Your task to perform on an android device: My son has to complete his homework for the Linear equation & Graphs chapter, and he is weak in this chapter, so help him to watch the video of this chapter on the Khan Academy app.
Image 0: 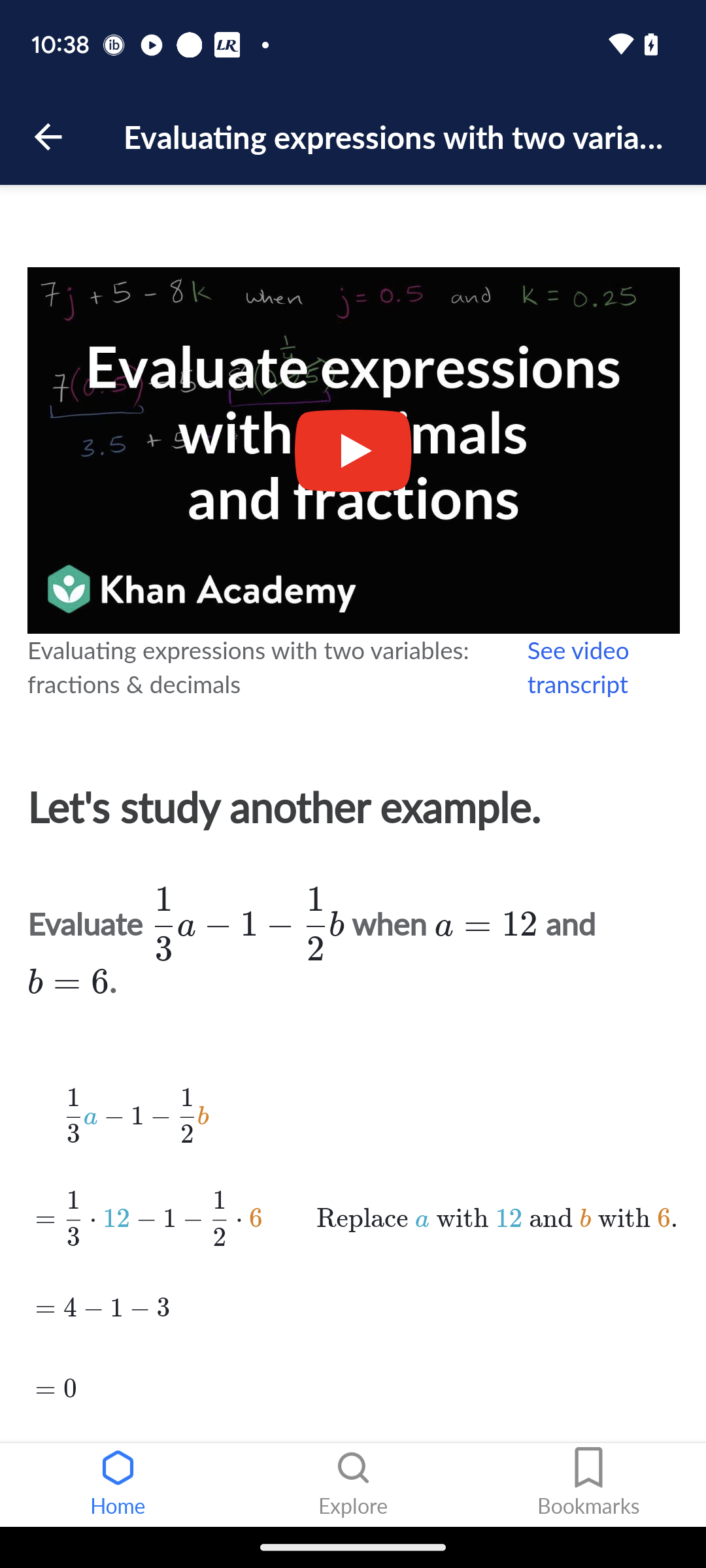
go back
Step 0: press back button
Image 1: 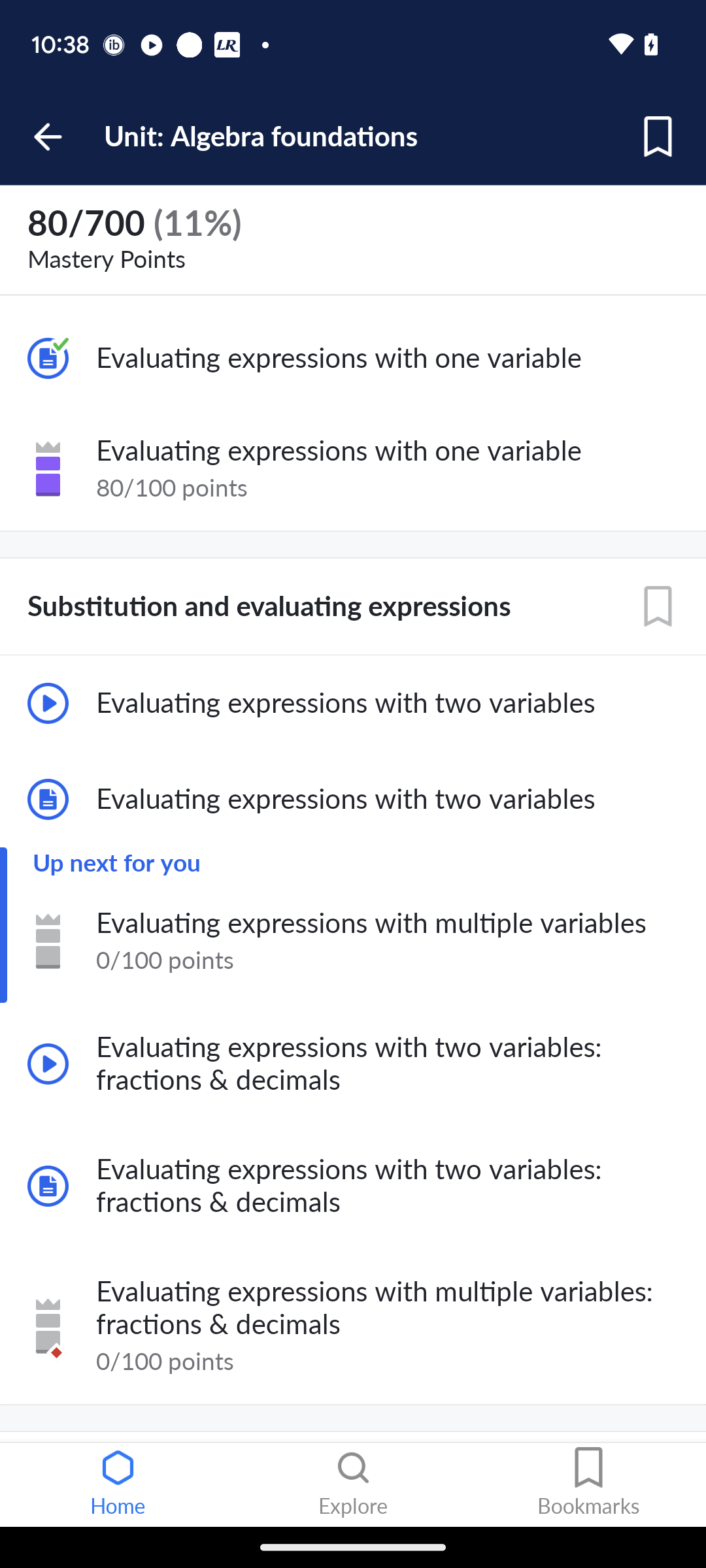
go back
Step 1: press back button
Image 2: 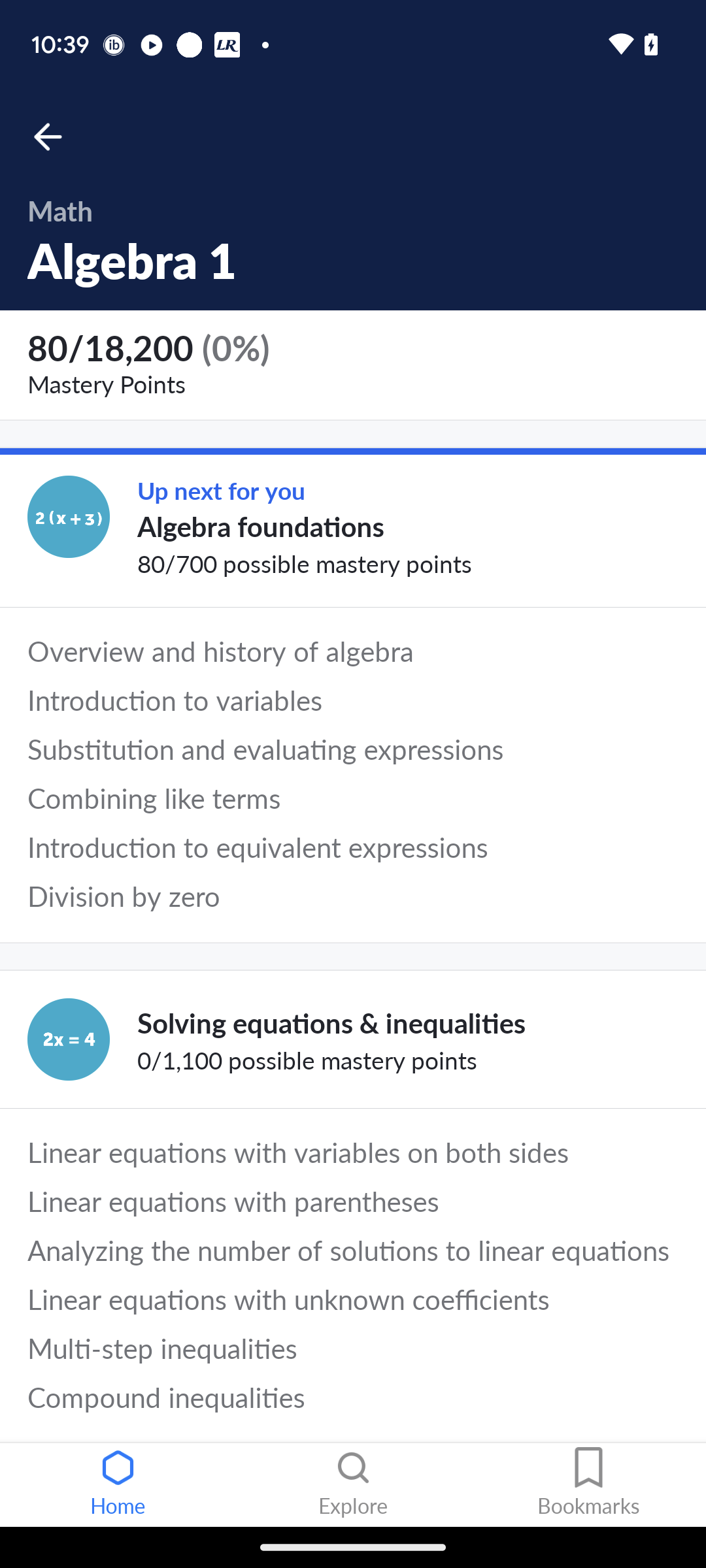
scroll up
Step 2: scroll down
Image 3: 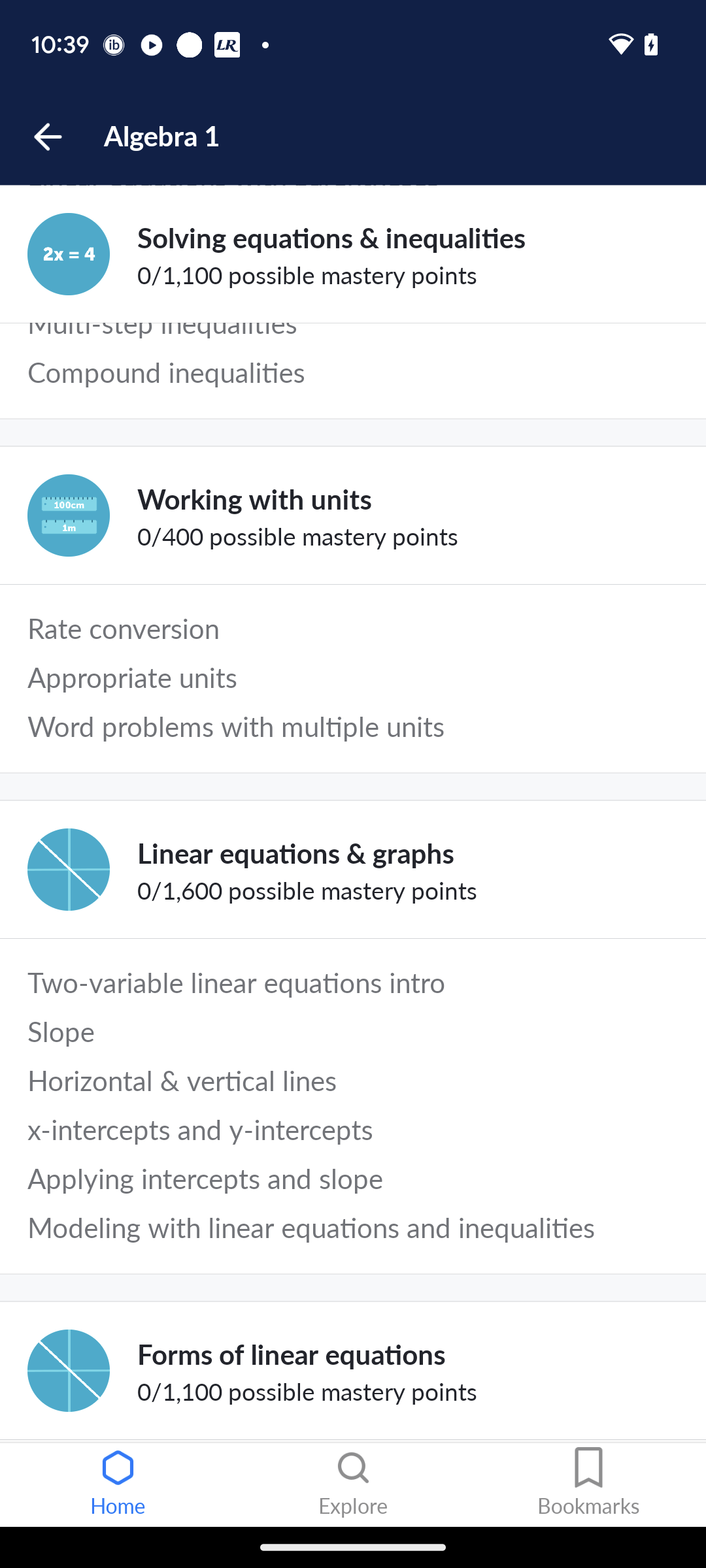
open the chapter "Linear equation & Graphs"
Step 3: click (307, 890)
Image 4: 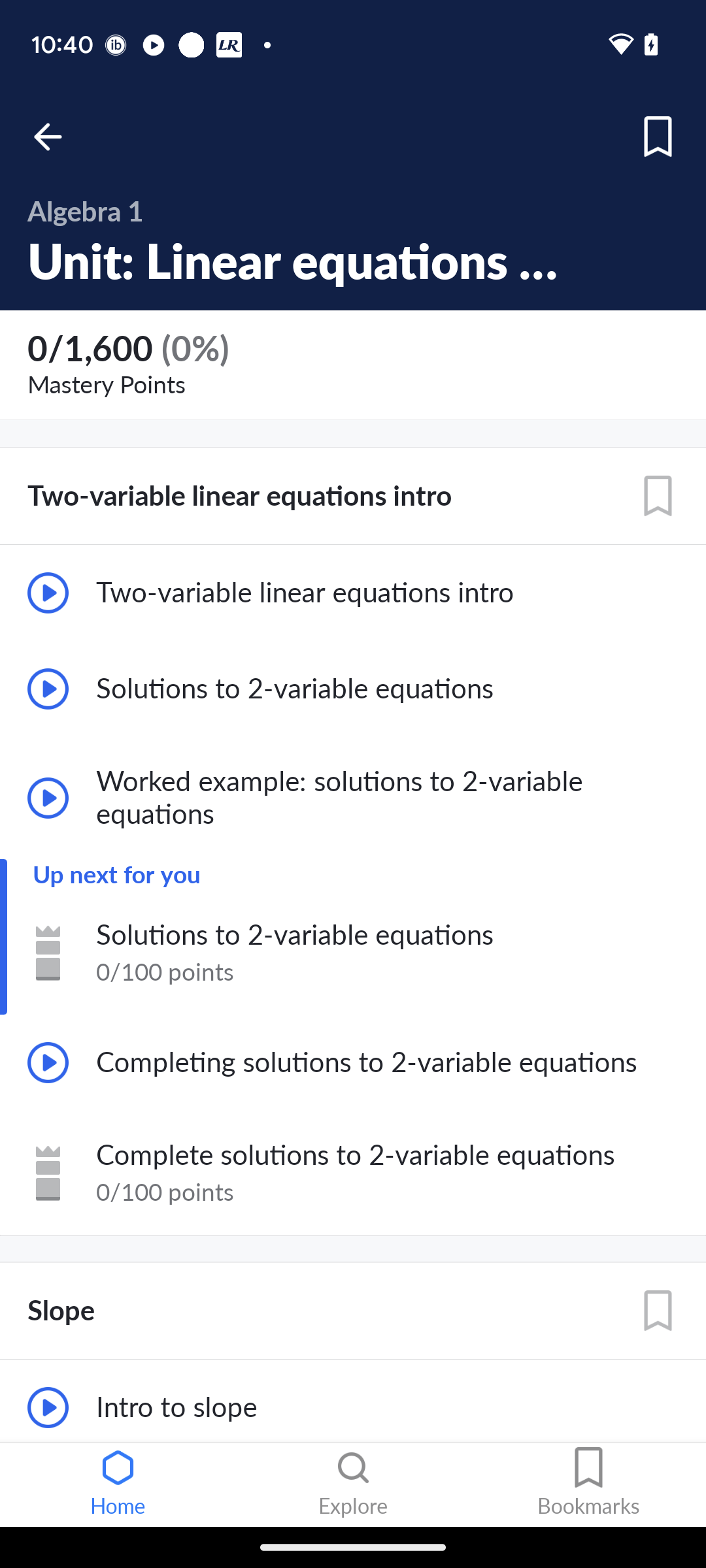
open the first video.
Step 4: click (387, 593)